Your task to perform on an android device: On the eBay app, search for New Balance Athletic Shoes for women in size 9 for me because my old shoes were worn out.
Image 0: 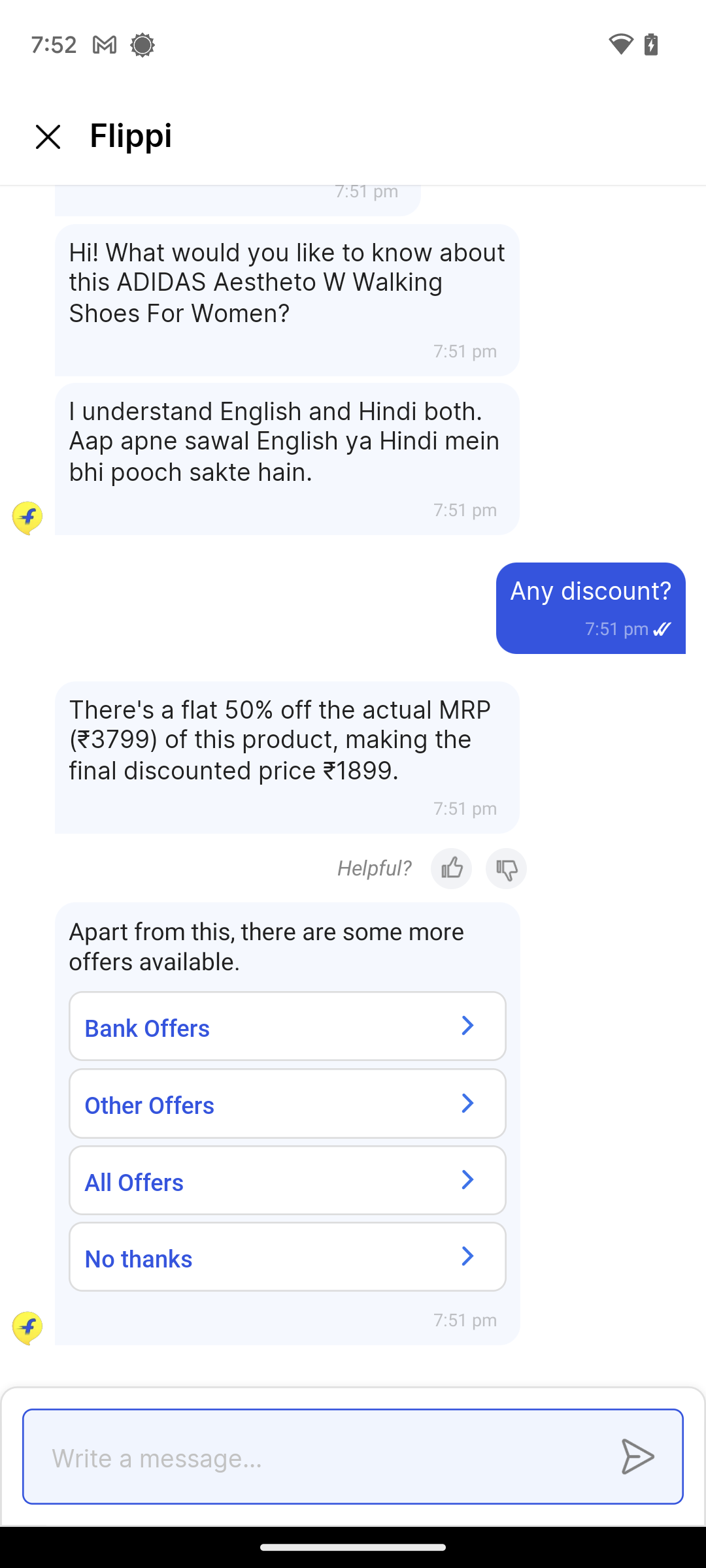
Open the eBay app.
Step 0: open app "eBay"
Image 1: 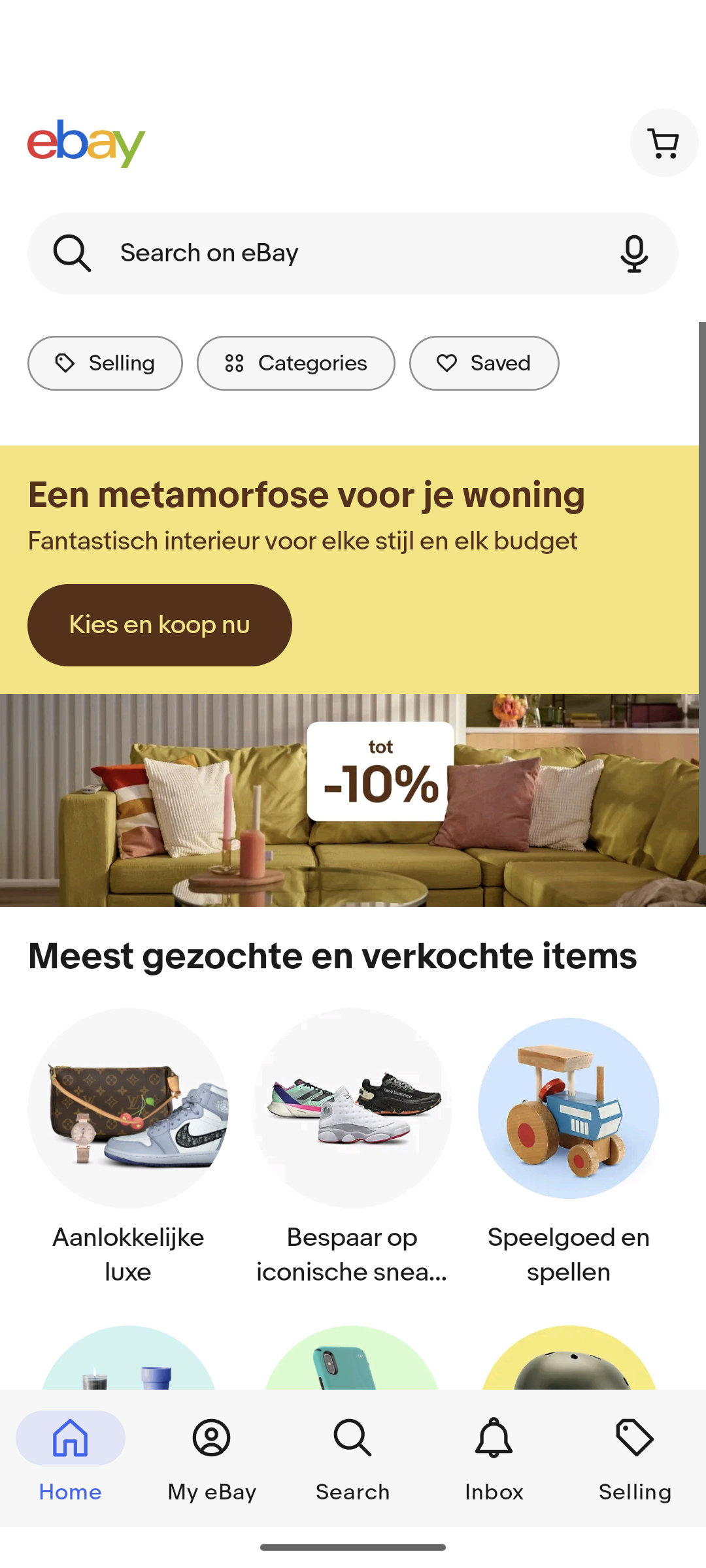
Click on the search bar at the top of the screen.
Step 1: click (312, 258)
Image 2: 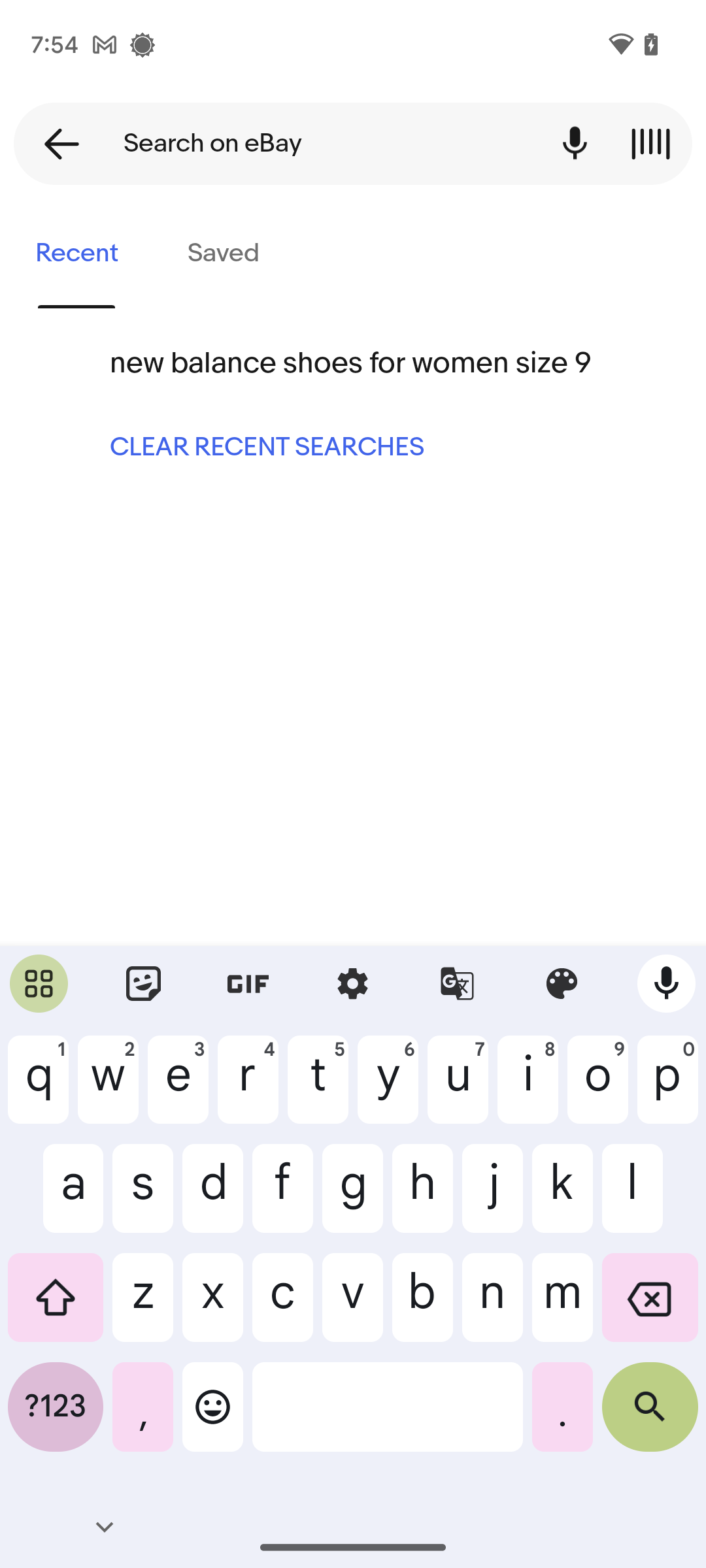
Type in the New Balance shoes for women size 9.
Step 2: type "New Balance shoes for women size 9."
Image 3: 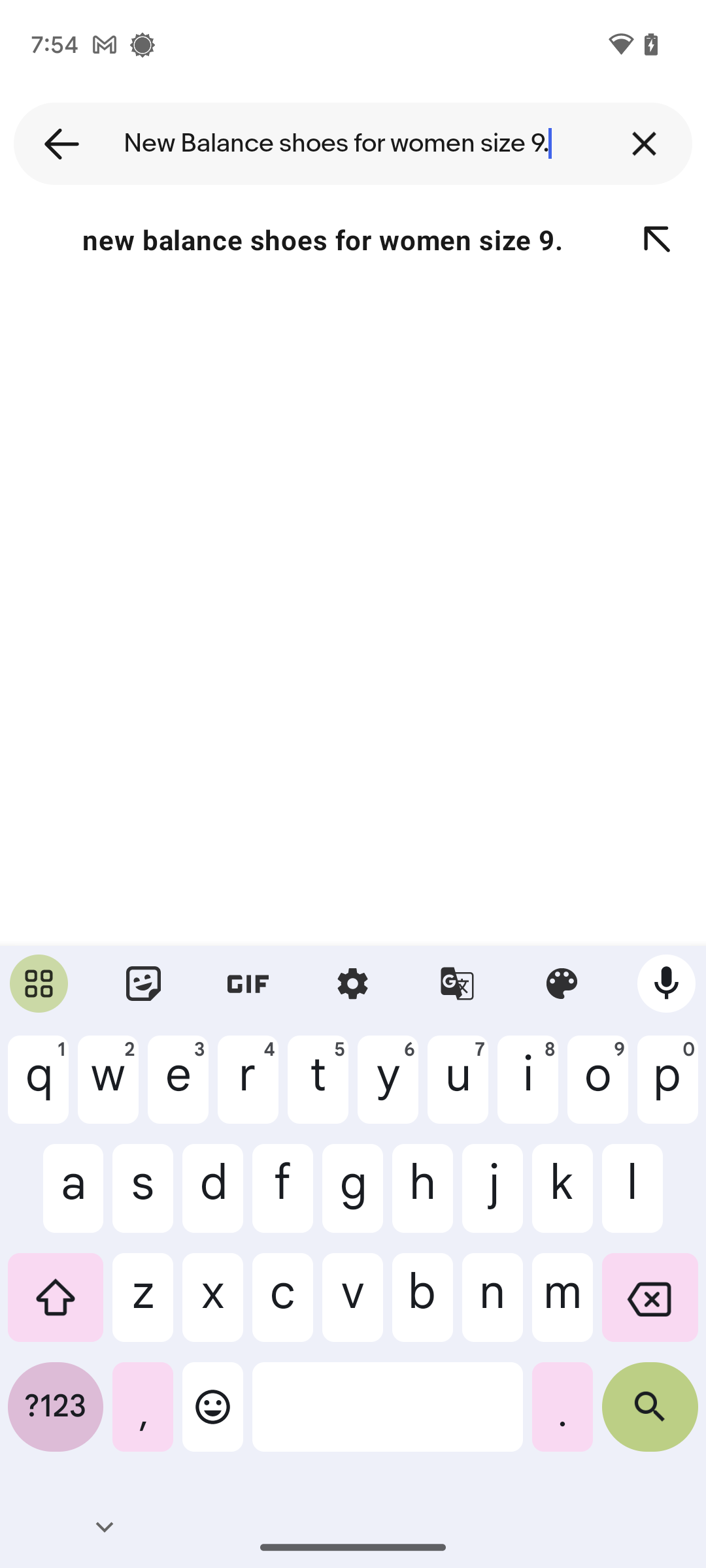
At the bottom-right of the keyboard, click on the search button.
Step 3: click (650, 1417)